Your task to perform on an android device: I am looking for the black formal shirt and wishing to view more details about it , view the black formal shirts details in the H&M app
Image 0: 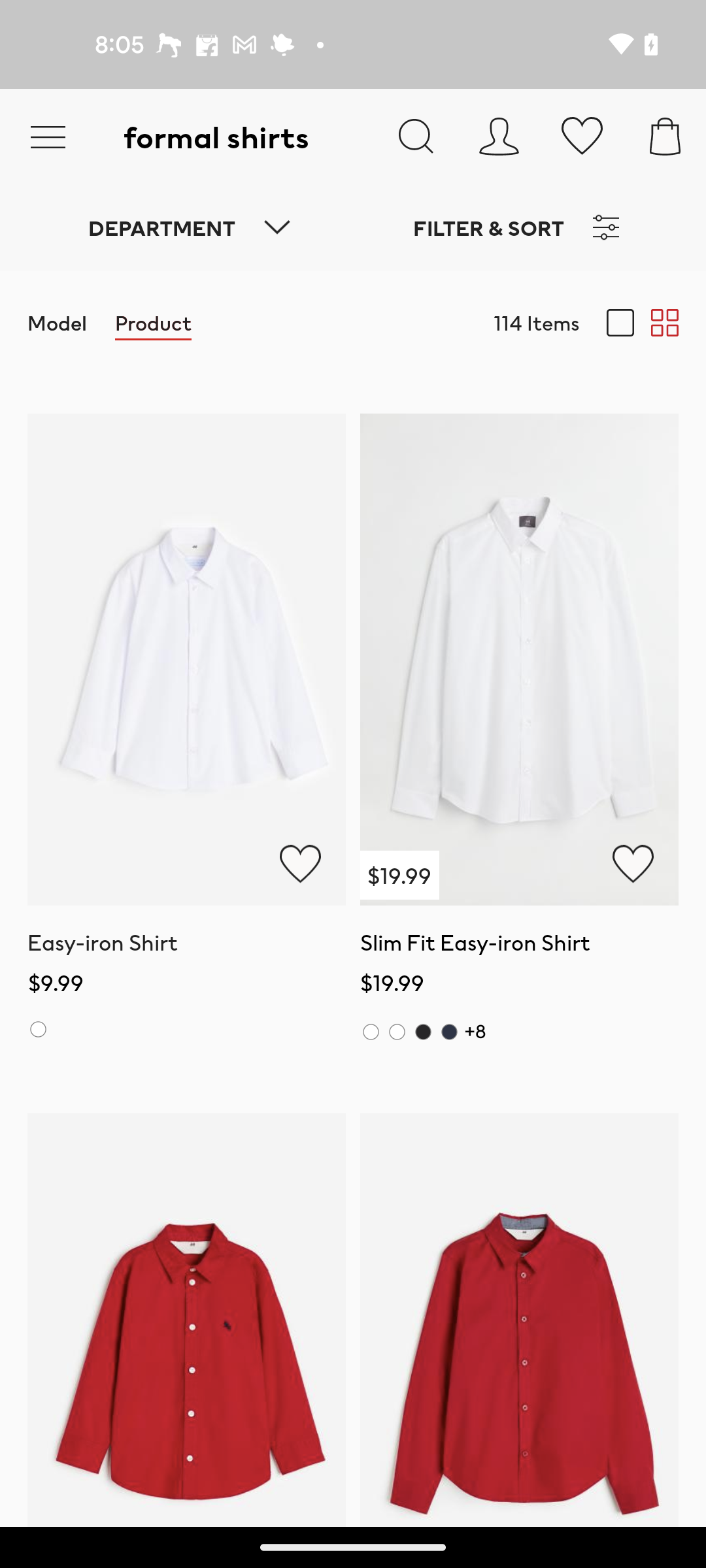
Swipe up for Black formal shirts
Step 0: scroll down
Image 1: 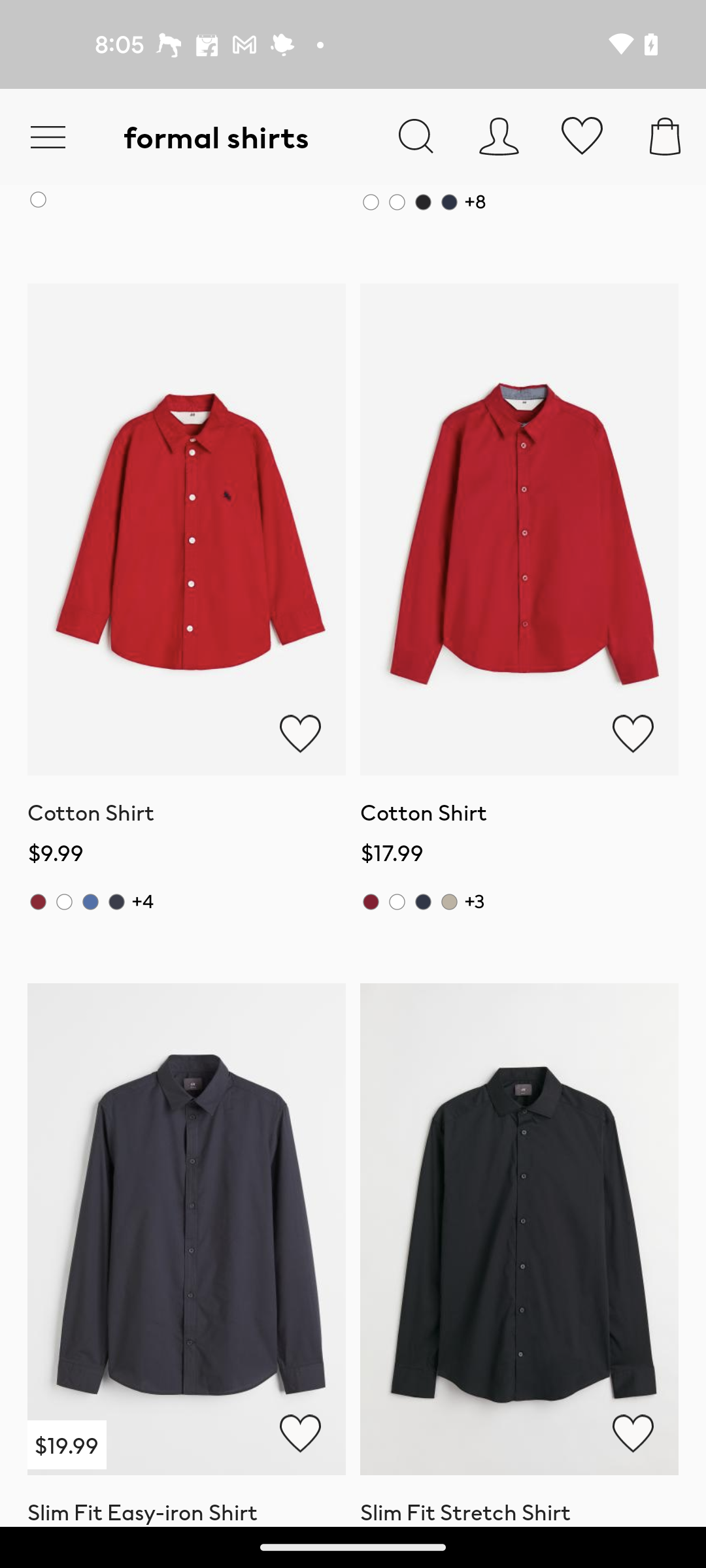
Swipe up for Black formal shirts
Step 1: scroll down
Image 2: 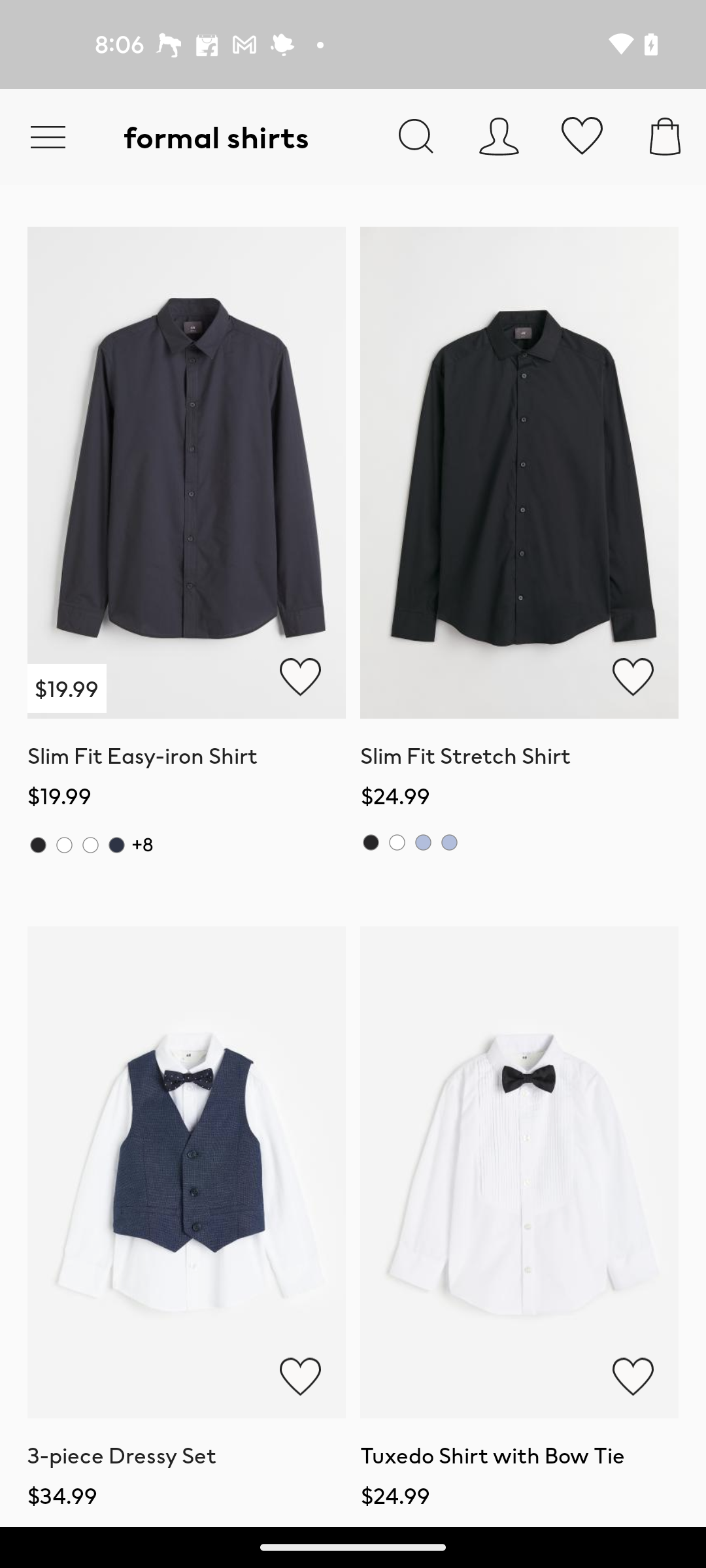
Click on the Black formal shirt at the top right corner of the screen
Step 2: click (215, 489)
Image 3: 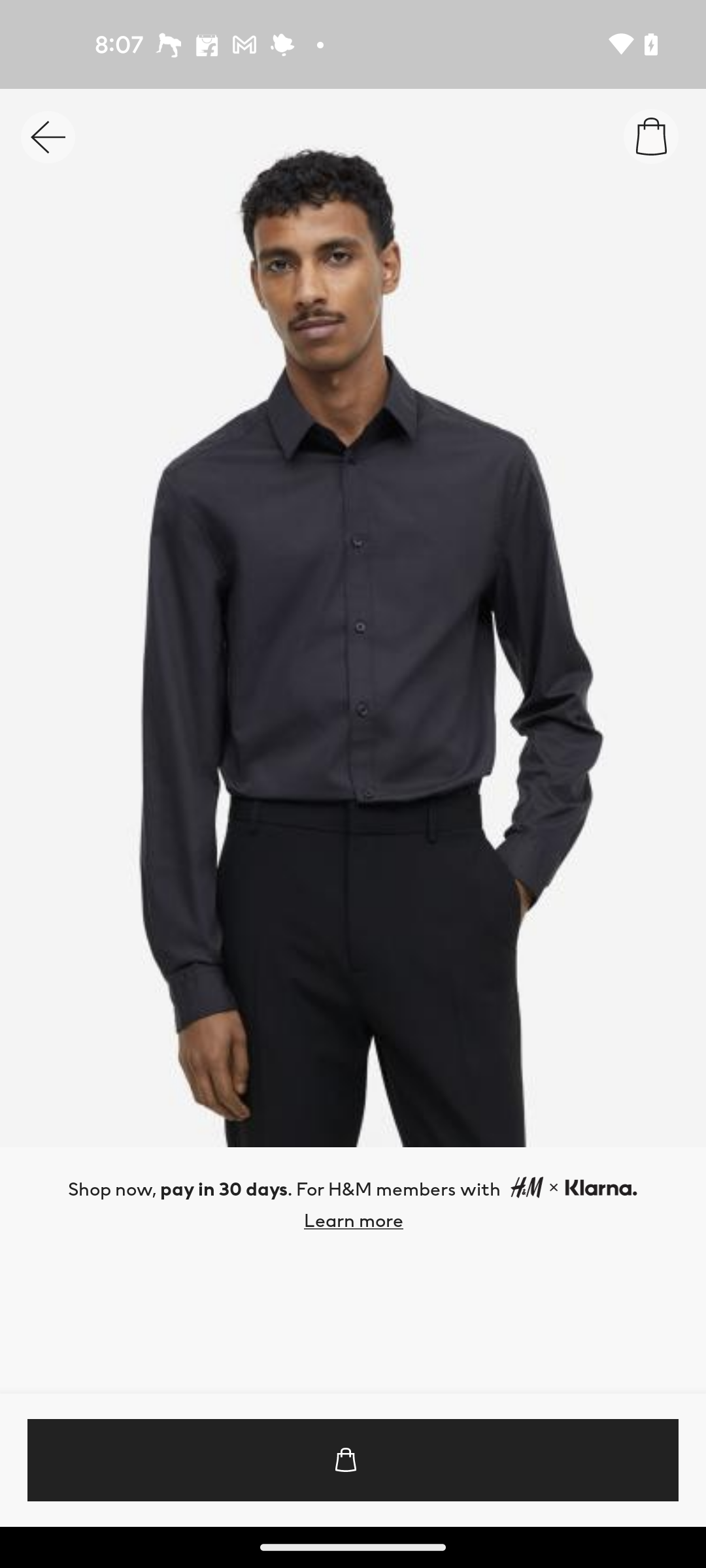
Swipe up for the details
Step 3: scroll down
Image 4: 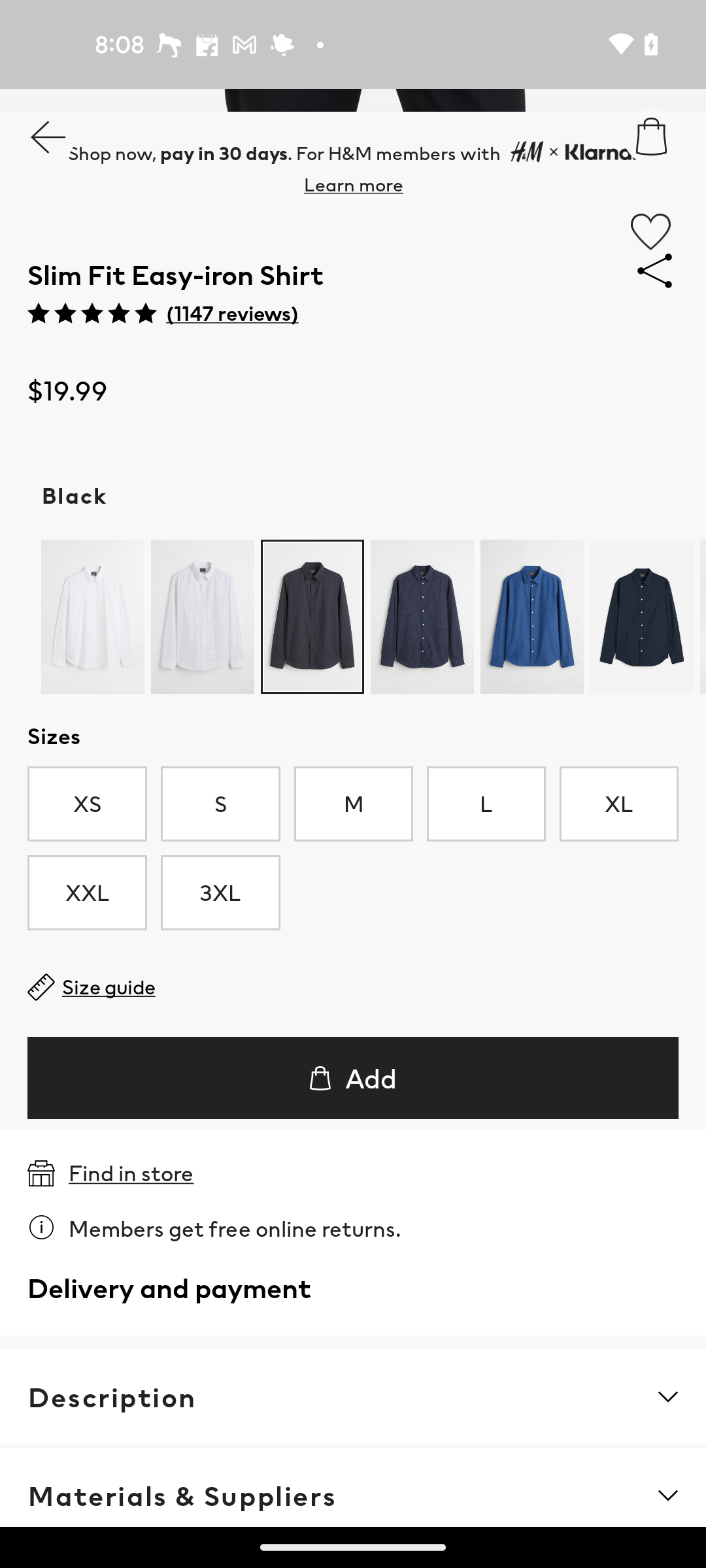
Swipe up for the details
Step 4: scroll down